Your task to perform on an android device: I want to save my son's birthday audio recording.
Image 0: 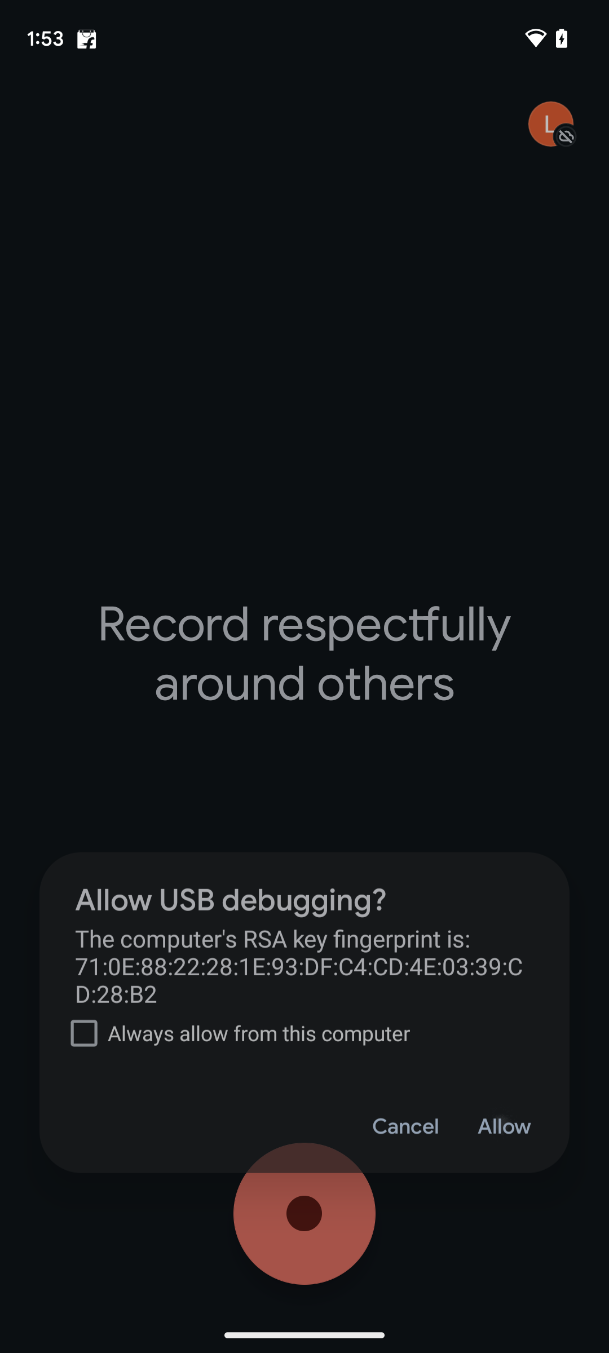
Step 0: wait
Image 1: 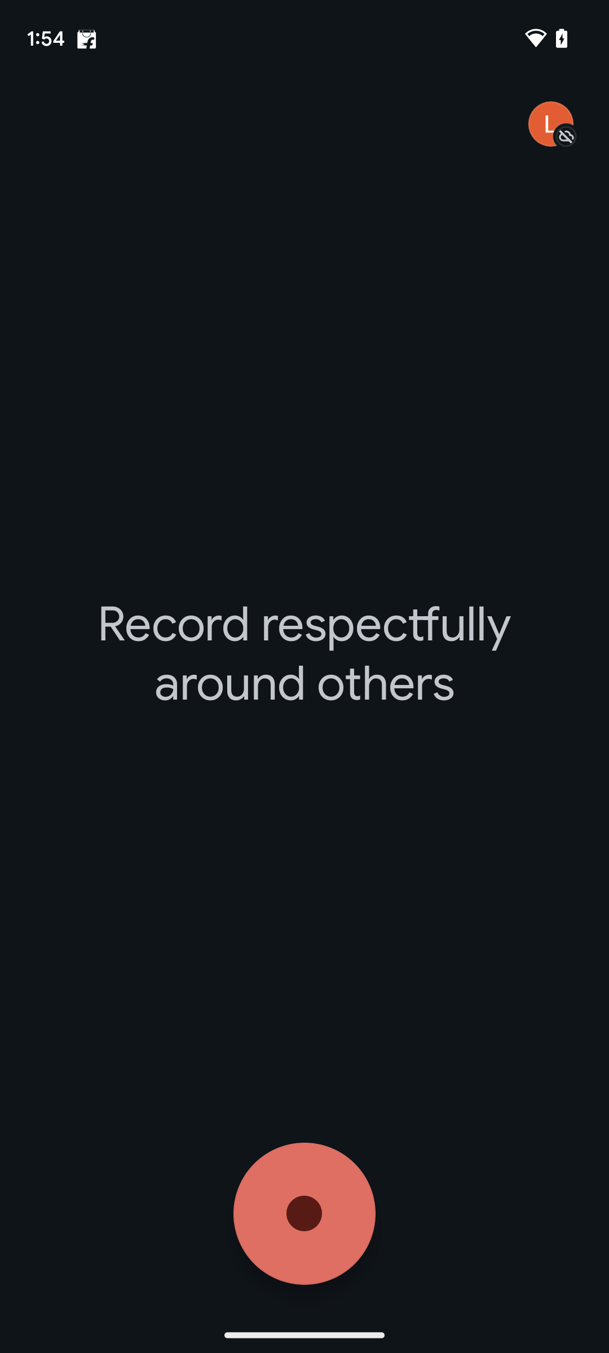
Click on the start recording button.
Step 1: click (304, 1214)
Image 2: 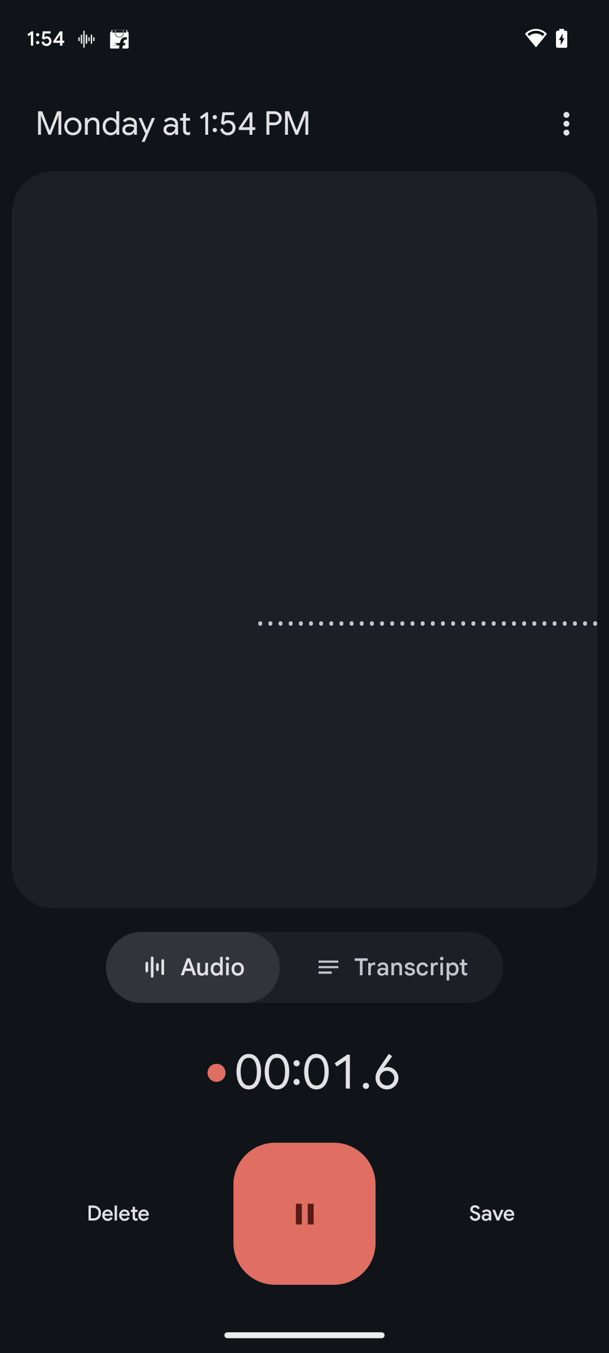
Click on the save button on the bottom right of the screen.
Step 2: click (492, 1214)